Your task to perform on an android device: In the Carrot app. Search for Brazil's weather to view past weather conditions.
Image 0: 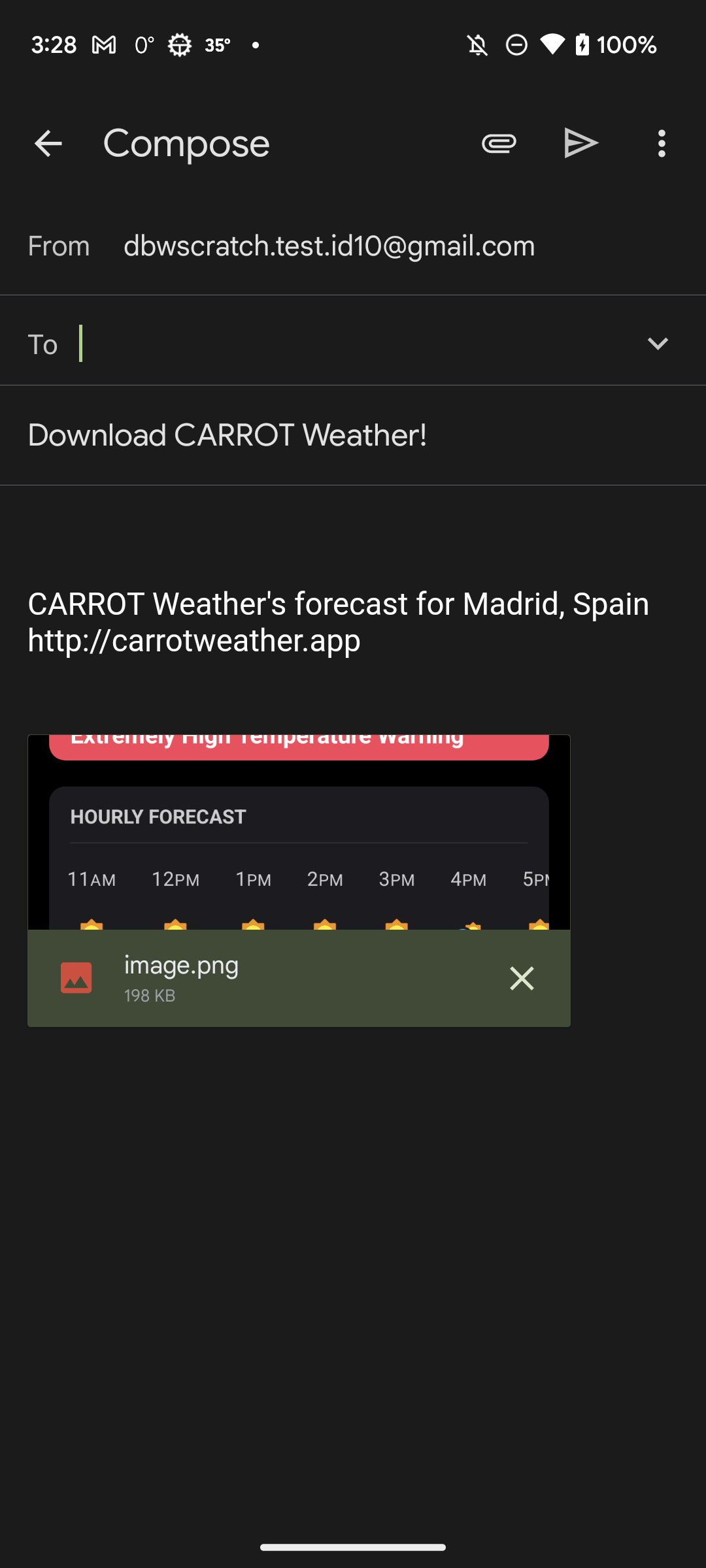
Go back to the screen
Step 0: press back button
Image 1: 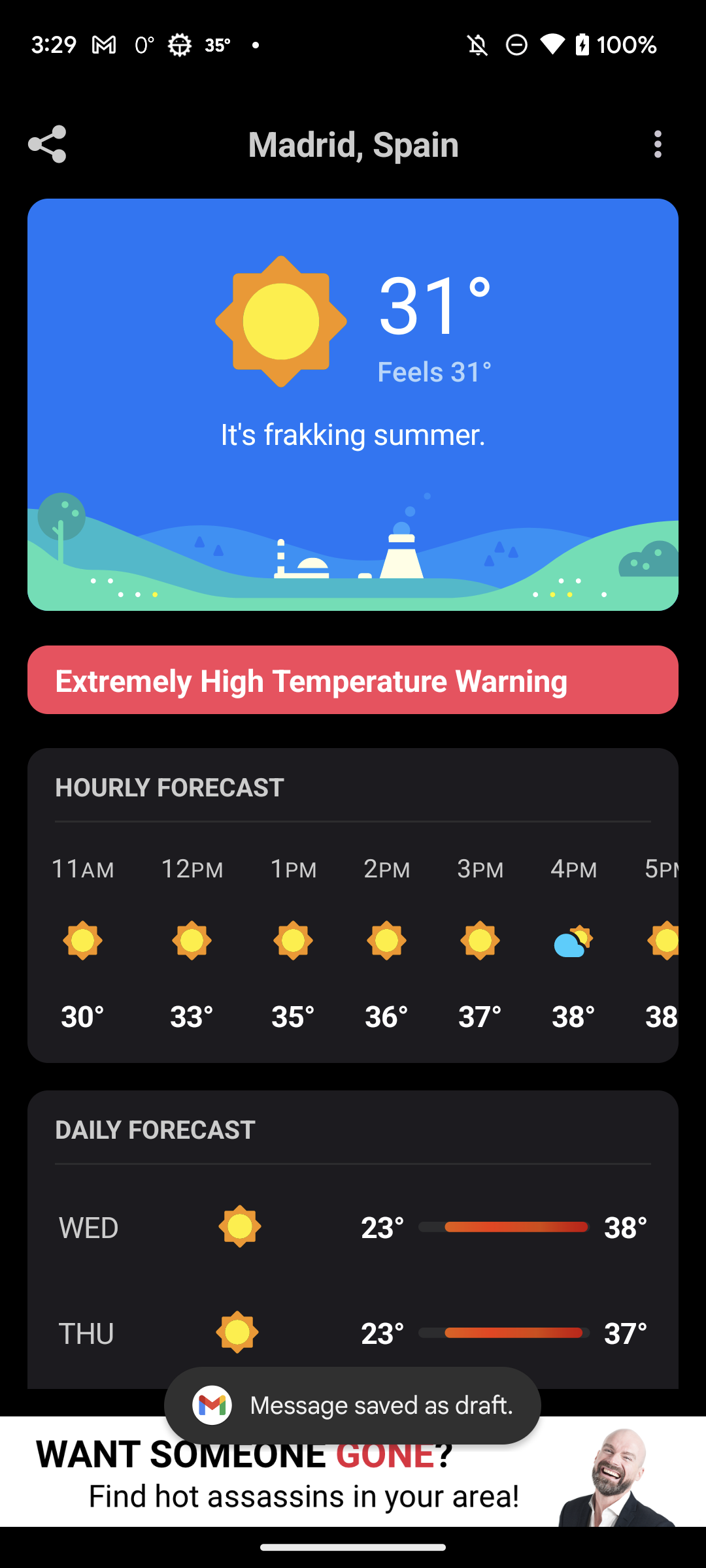
Click on the Madrid, Spain location at top of the screen
Step 1: click (353, 143)
Image 3: 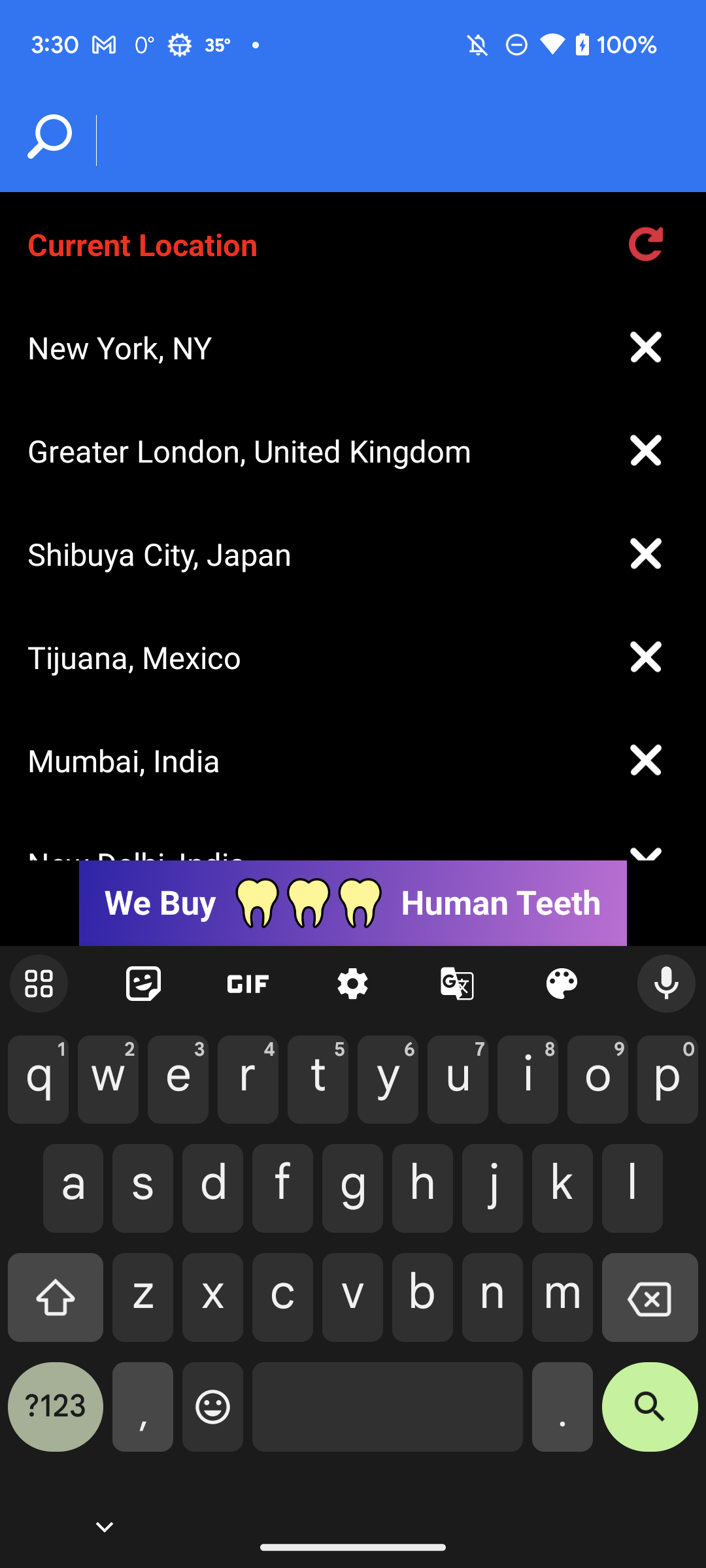
Type "Brazil" in search bar
Step 3: type "Brazil"
Image 4: 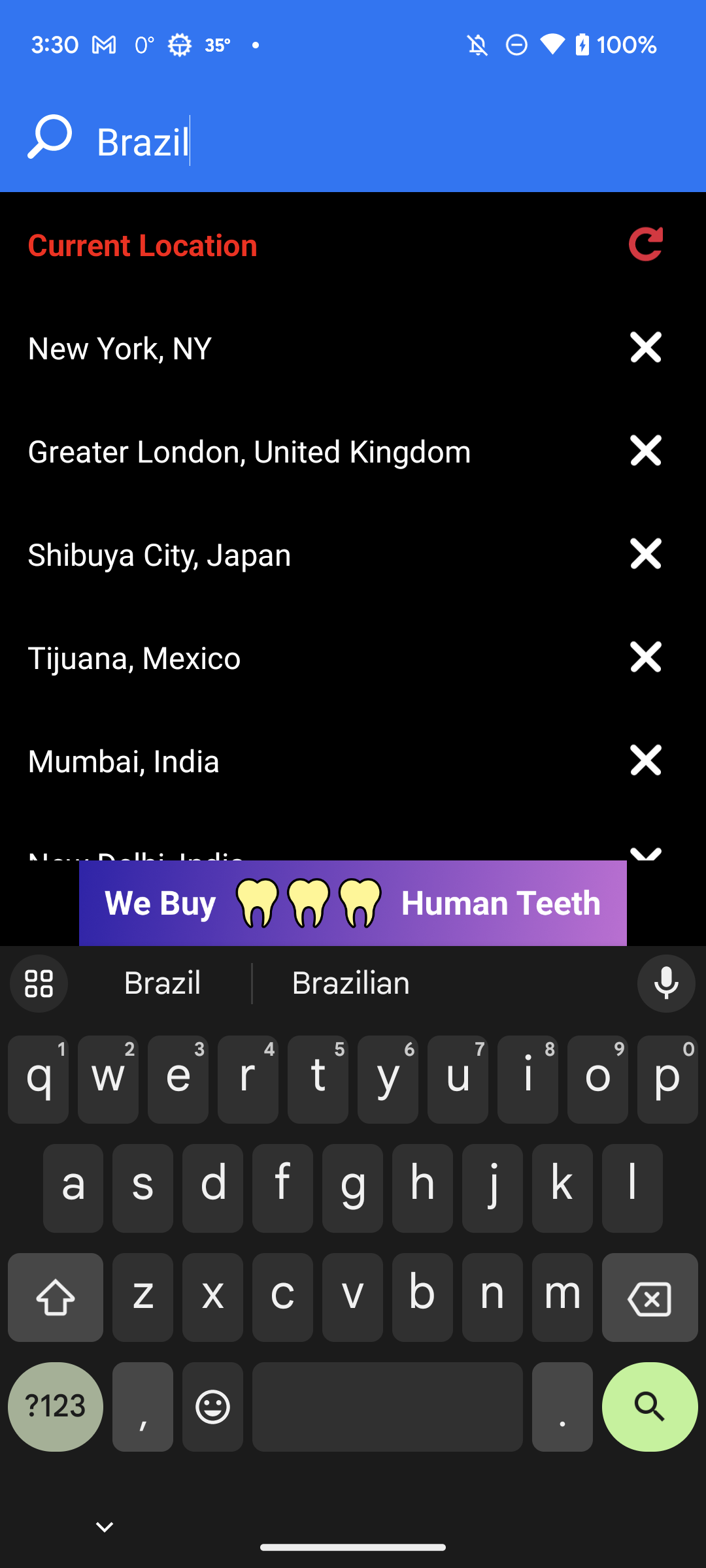
Click on the search key at the bottom right of the keyboard.
Step 4: click (650, 1417)
Image 5: 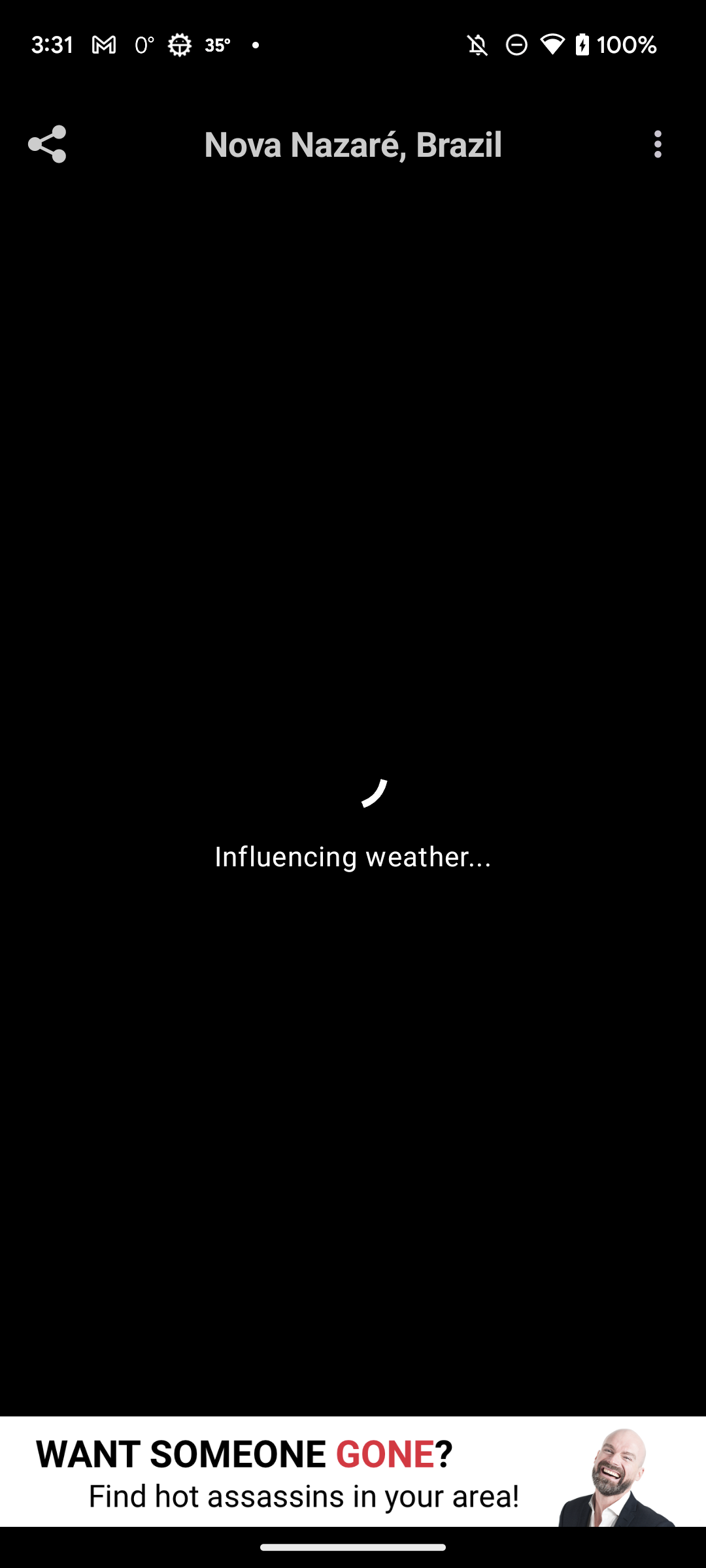
Click on the search key at the bottom right of the keyboard.
Step 5: wait
Image 6: 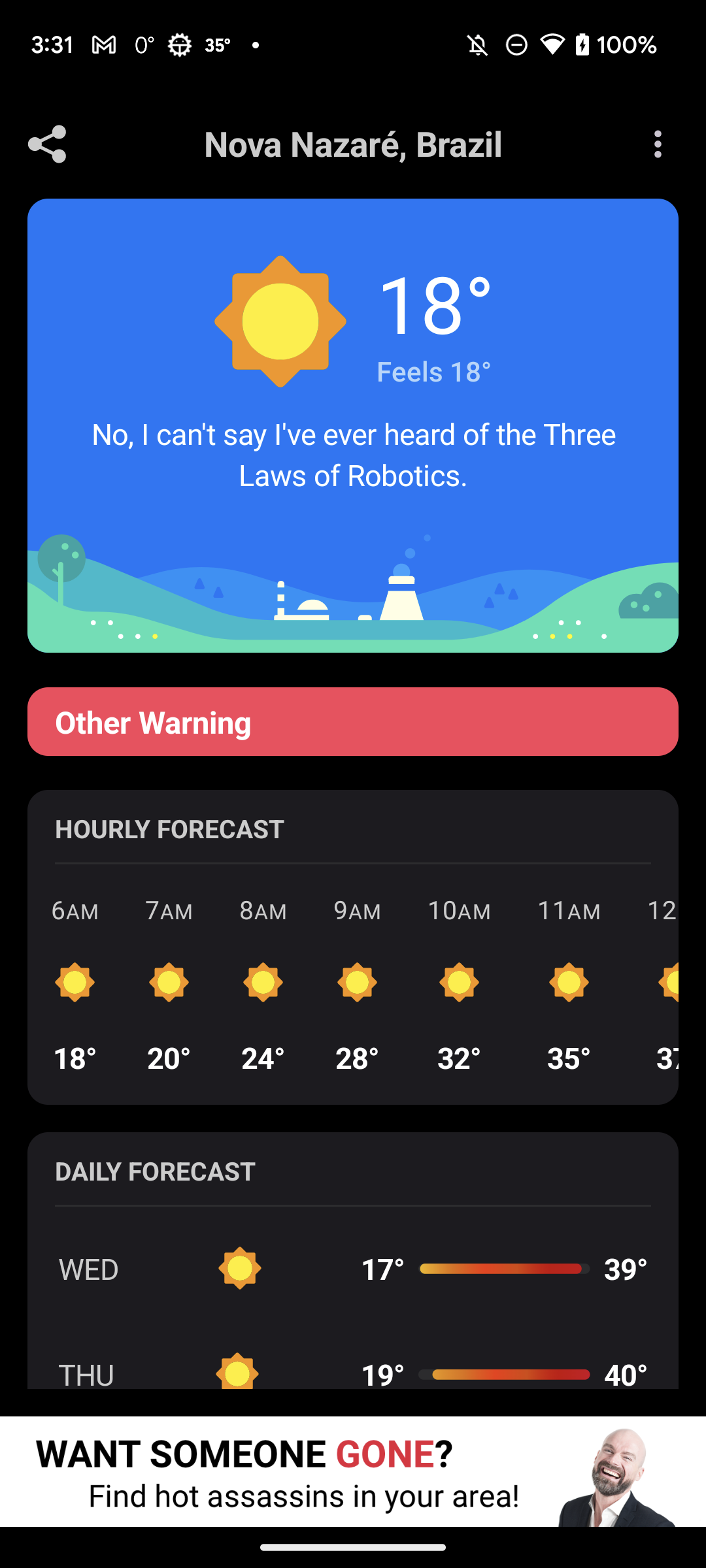
scroll up to view the weather history  
Step 6: scroll down